Your task to perform on an android device: Delete the alarm 6:15 AM the  Alarm Clock app
Image 0: 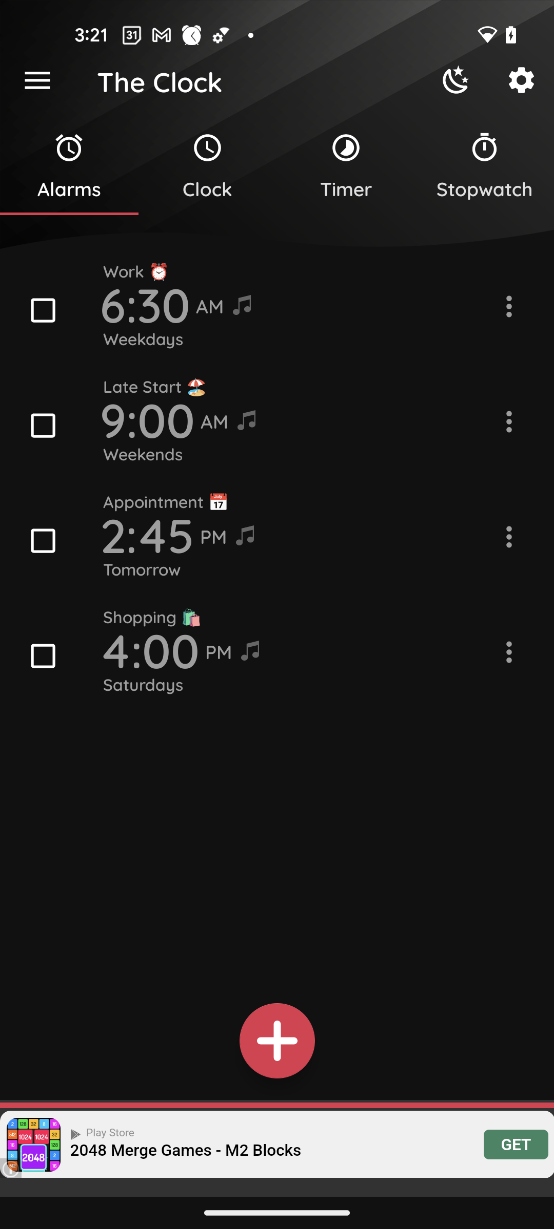
Open the Alarm clock extreme app
Step 0: open app "Alarm Clock Xtreme"
Image 1: 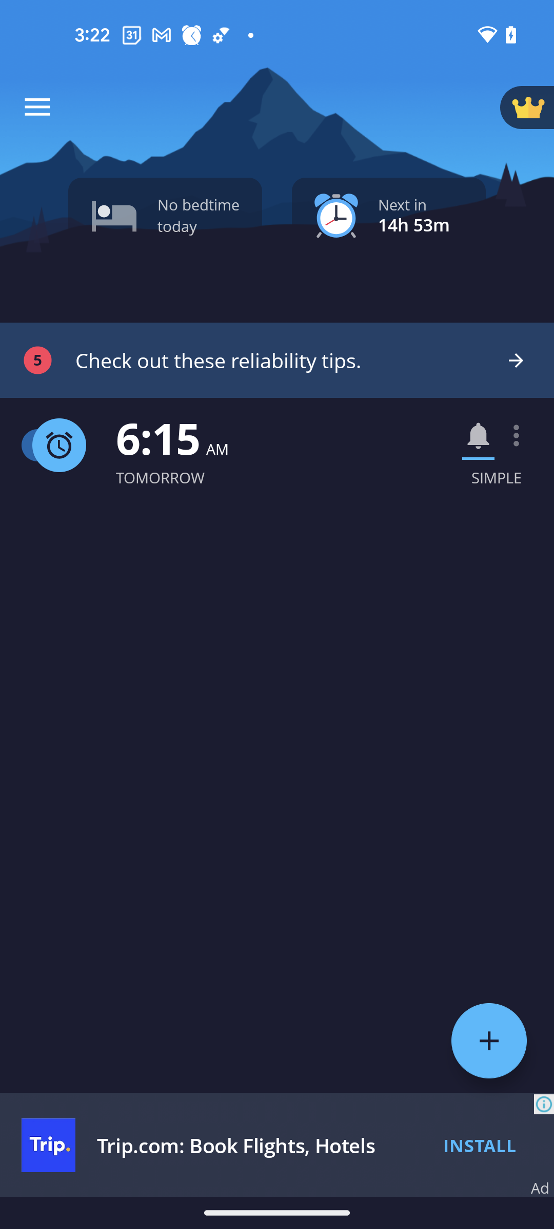
Click on the three dots more button of the 6:15 AM alarm
Step 1: click (521, 435)
Image 2: 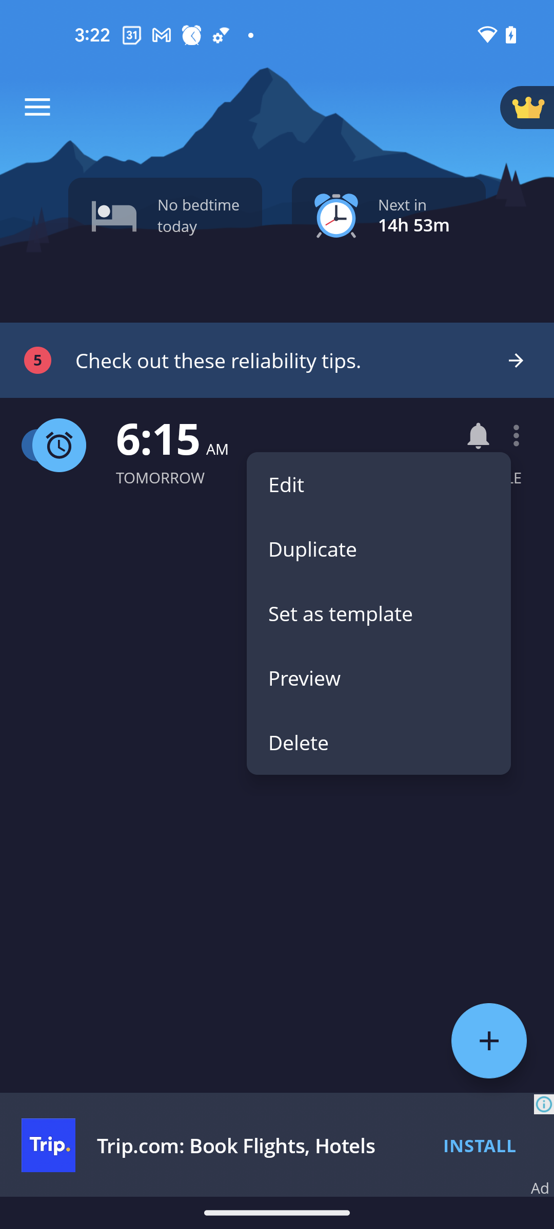
Click on the Delete option
Step 2: click (379, 742)